Your task to perform on an android device: I want to set the recording quality to 32kHz in order to get the best sound quality possible in the Smart Recorder app.
Image 0: 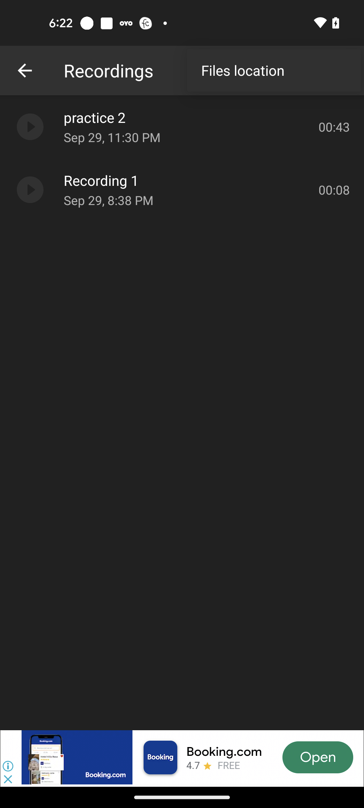
Go back to the previous page
Step 0: press back button
Image 1: 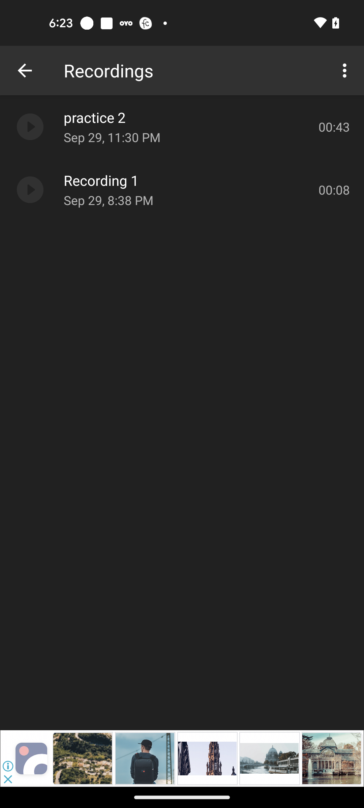
Go back to the previous page
Step 1: press back button
Image 2: 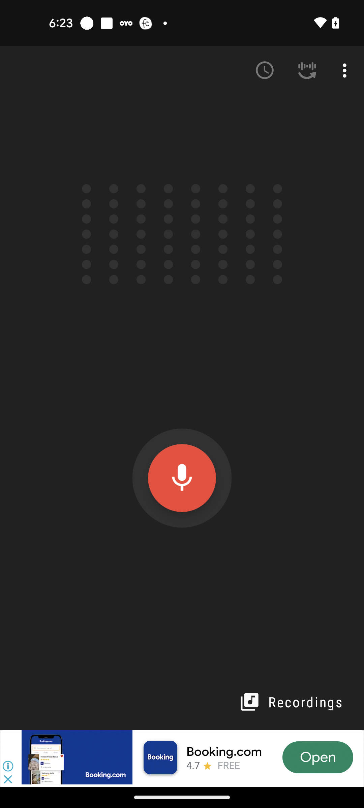
Click on the Three dots icon at the top right corner of the screen
Step 2: click (346, 70)
Image 3: 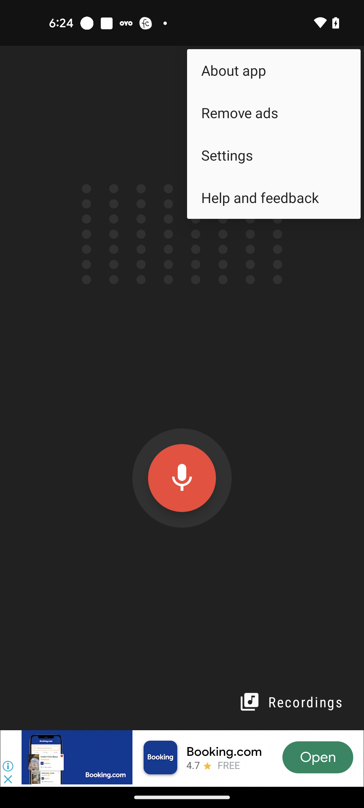
Click on the settings option
Step 3: click (274, 155)
Image 4: 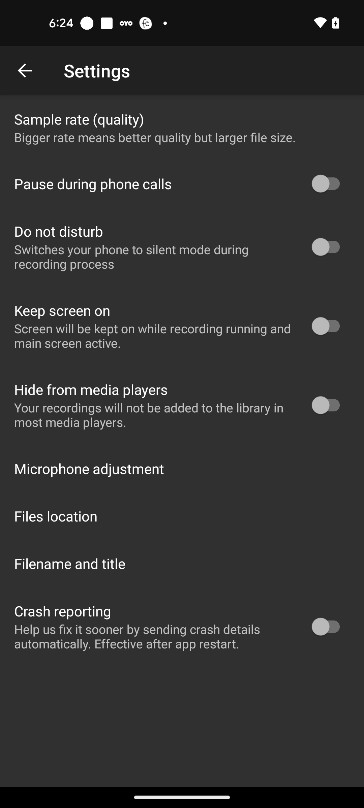
Click on the sample rate (quality) option
Step 4: click (79, 119)